Your task to perform on an android device: For saving these classical songs in one place I want to create a playlist to save these songs, so create a playlist name Classical Music in the SoundCloud app.
Image 0: 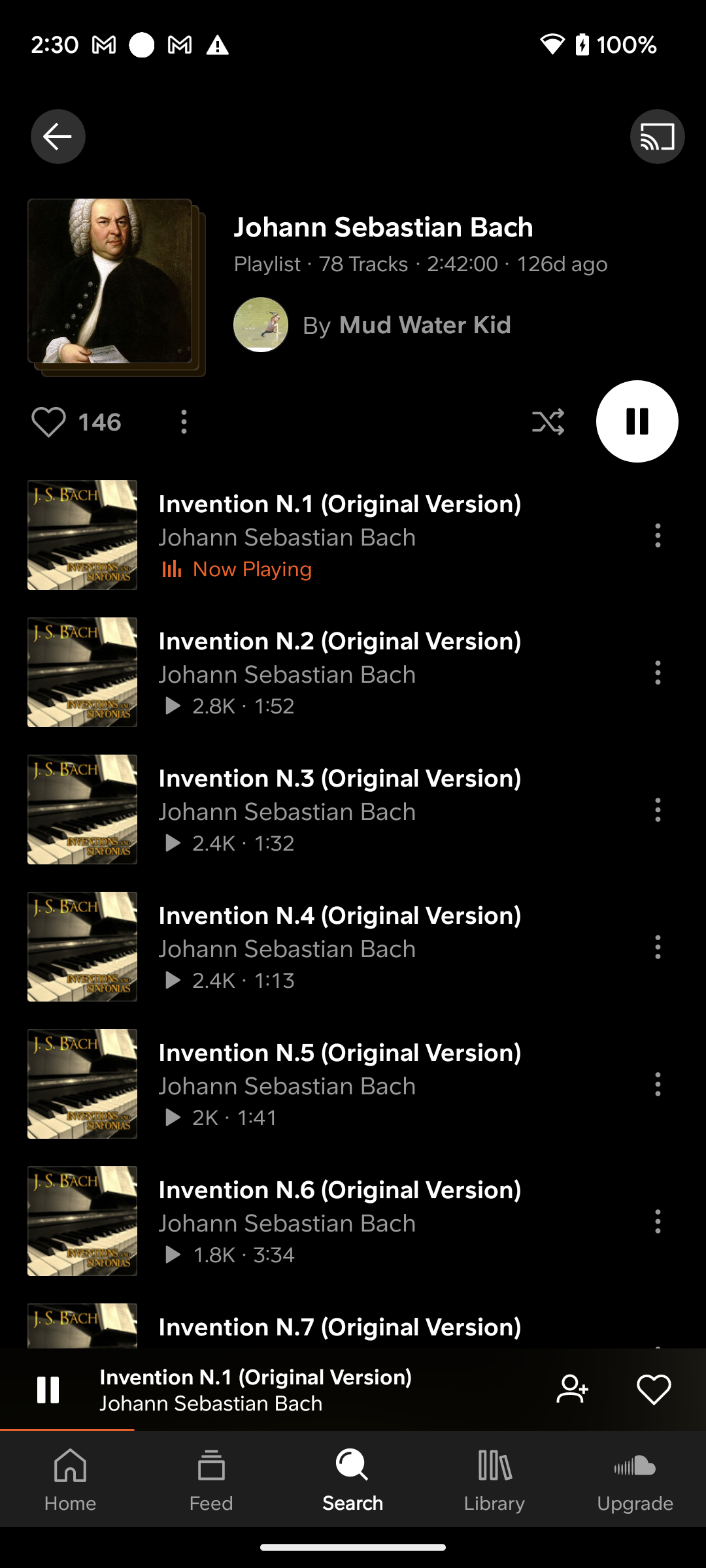
Click on the Library tab to view the create playlist option.
Step 0: click (494, 1478)
Image 1: 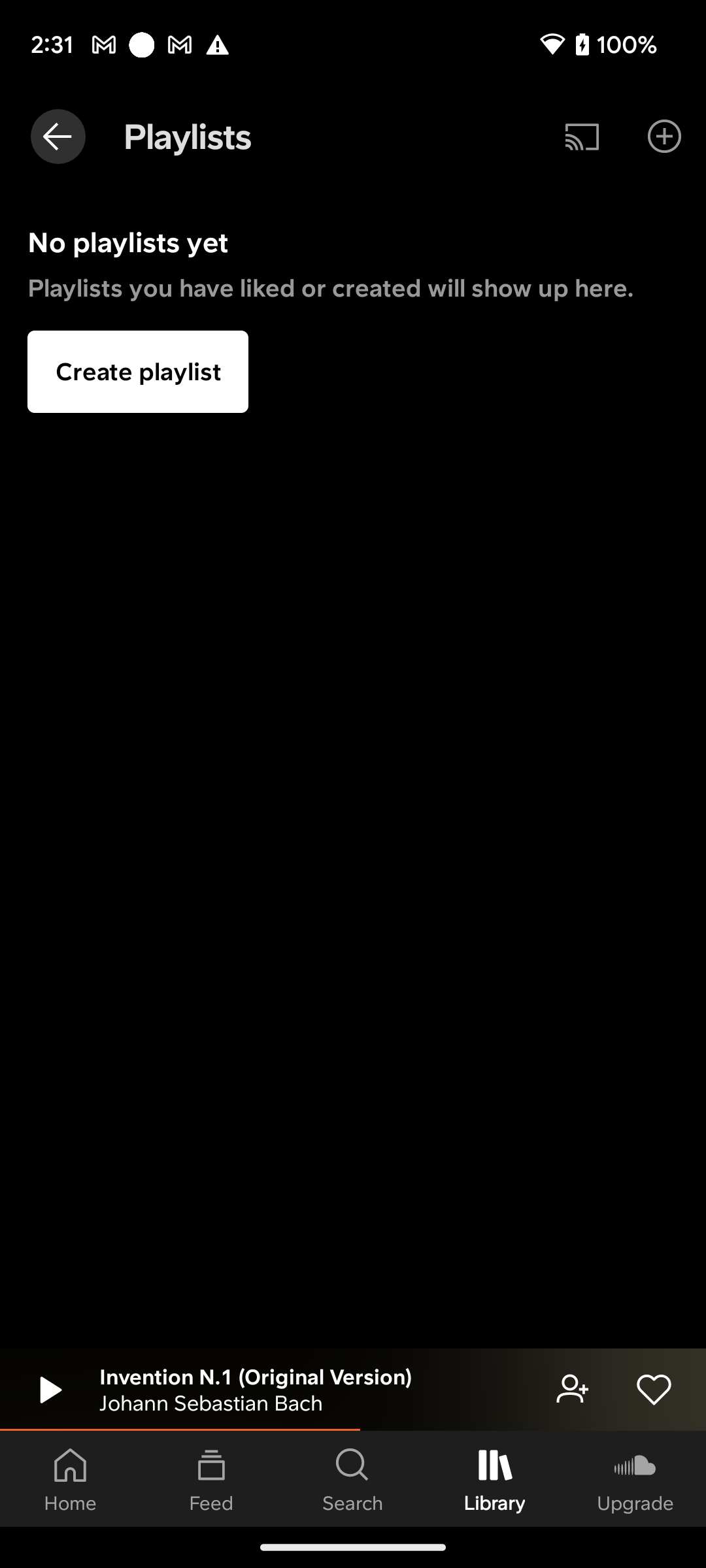
Click on the Create playlist option to create a playlist.
Step 1: click (138, 371)
Image 2: 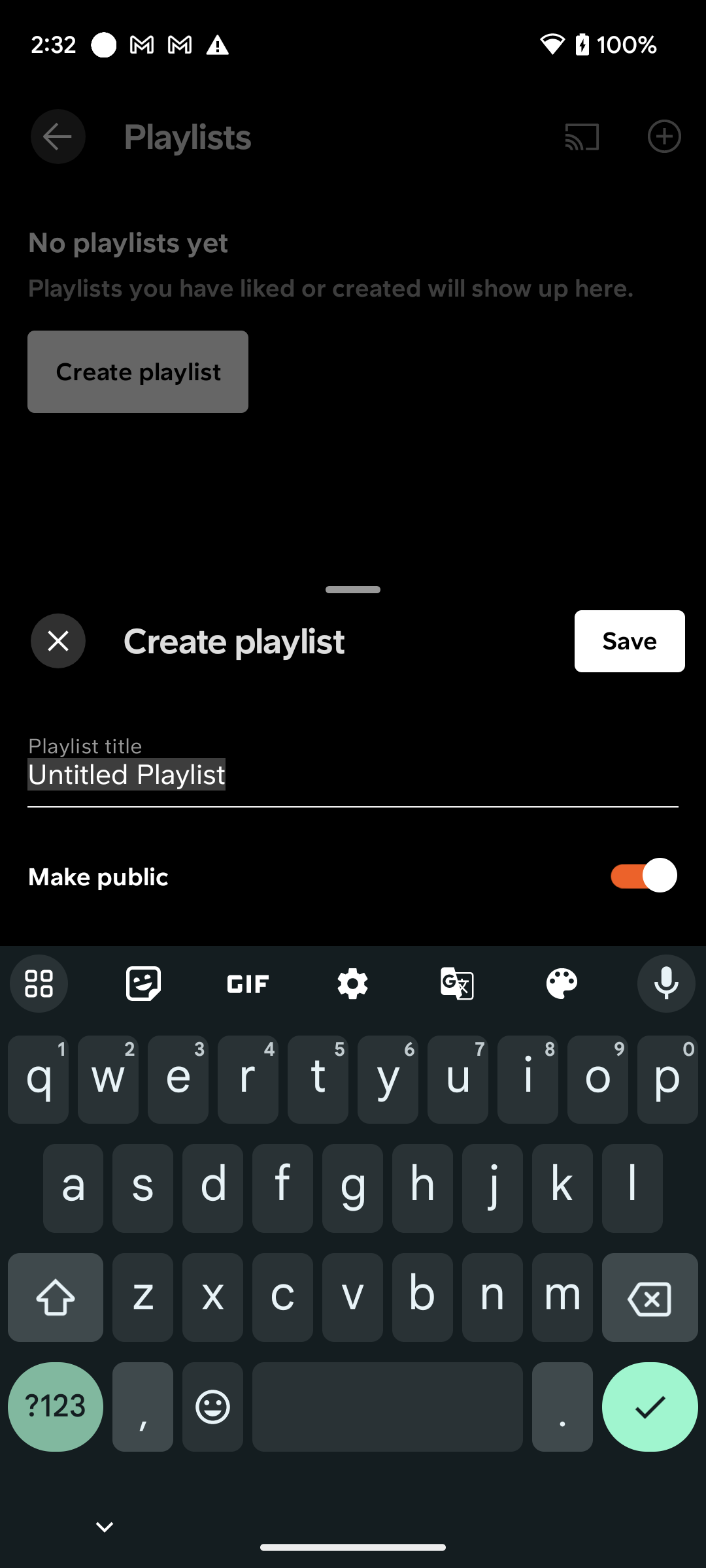
Click on the back space key of the keyboard to clear the title section of this playlist.
Step 2: click (650, 1307)
Image 3: 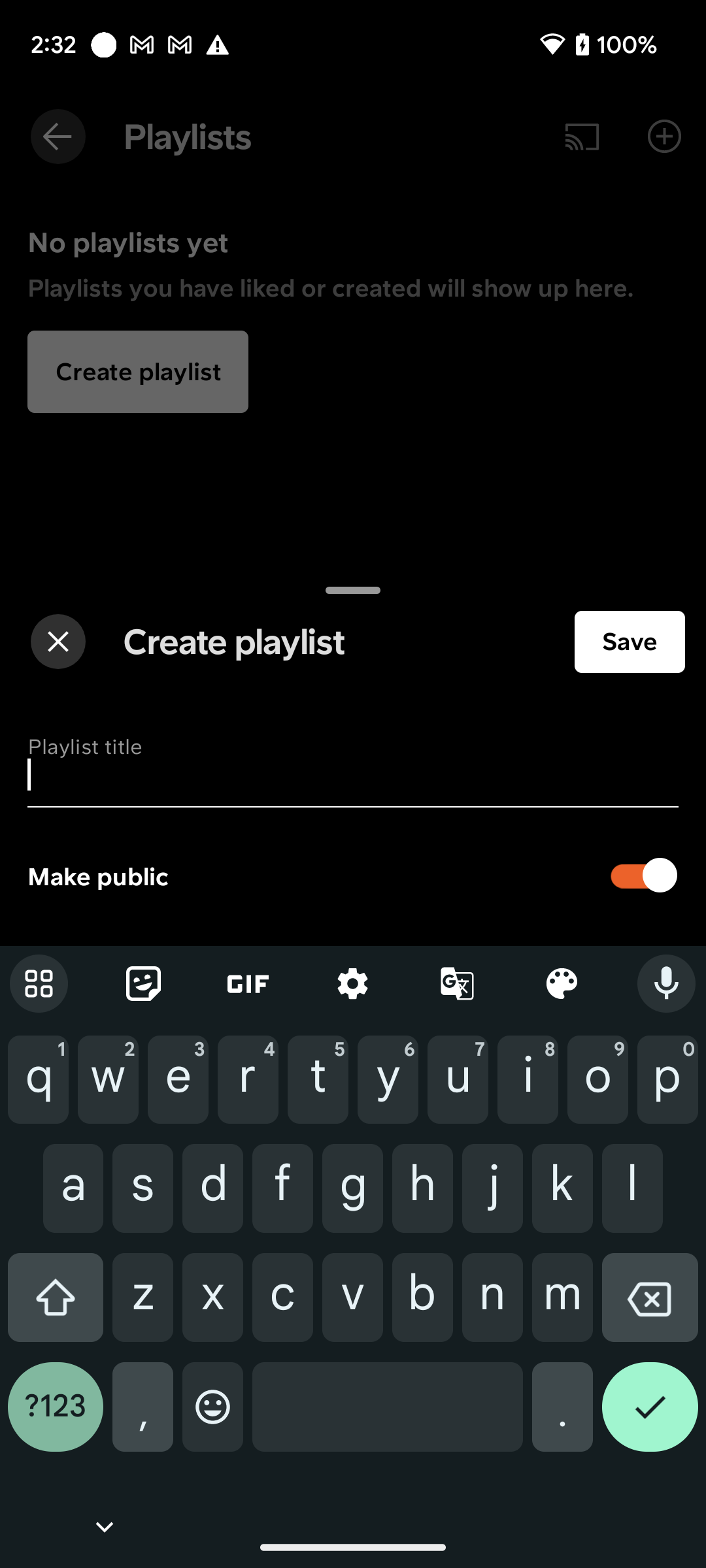
Type Classical Music in the title section to set the name of this playlist.
Step 3: type "Classical Music"
Image 4: 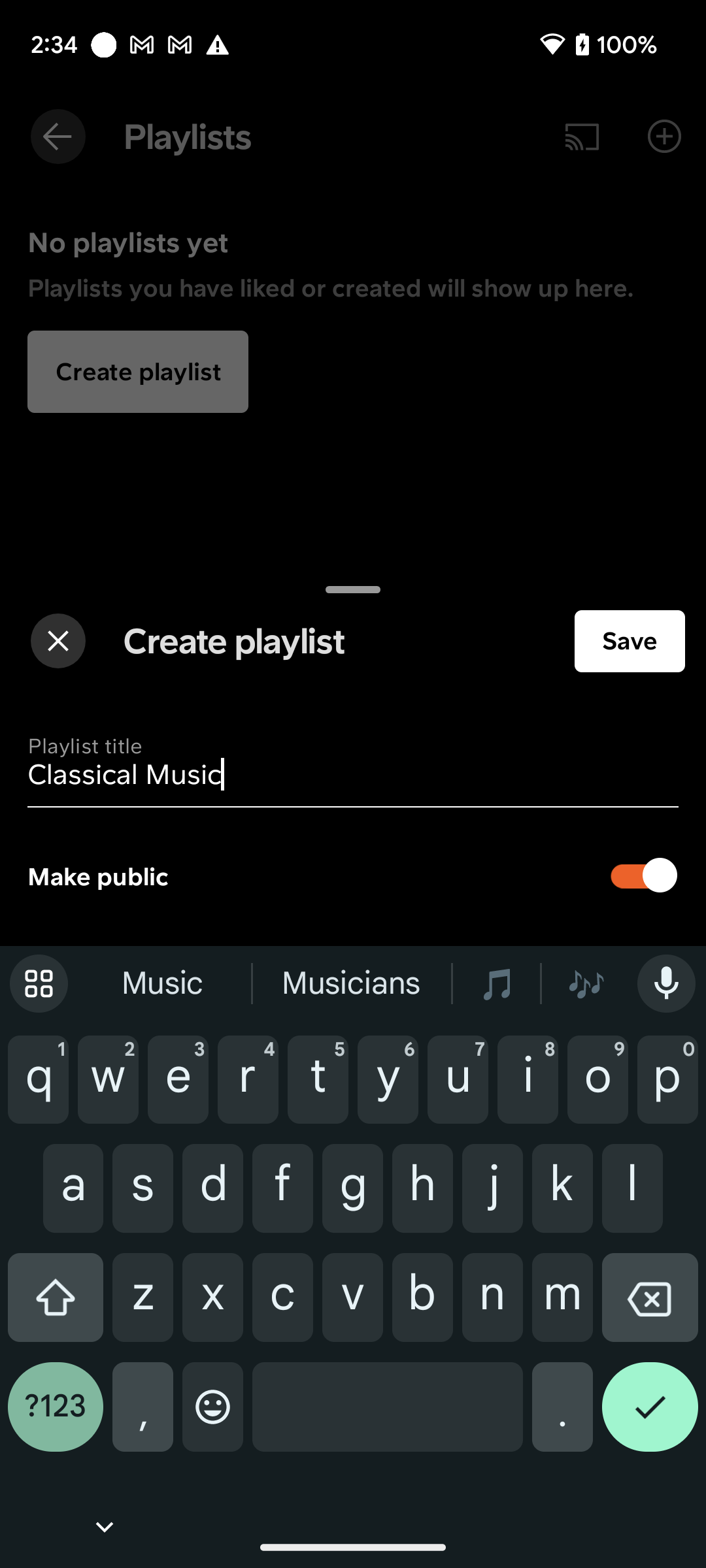
Click on the Save button to save this playlist.
Step 4: click (630, 641)